Your task to perform on an android device: Play any podcast by Jay Shetty on the TuneIn Radio app.
Image 0: 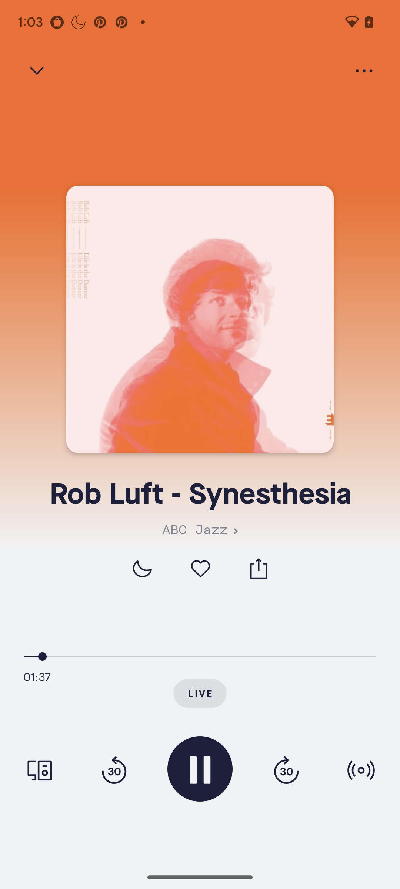
Go back to the previous screen.
Step 0: press back button
Image 1: 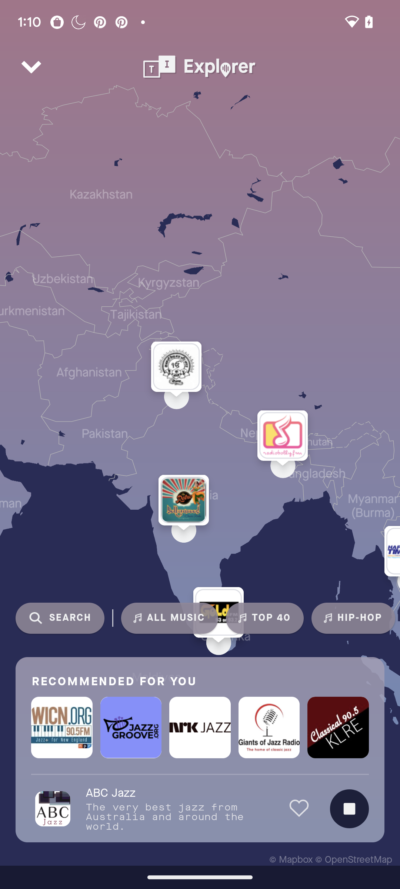
Click on the dropping arrow button.
Step 1: click (31, 67)
Image 2: 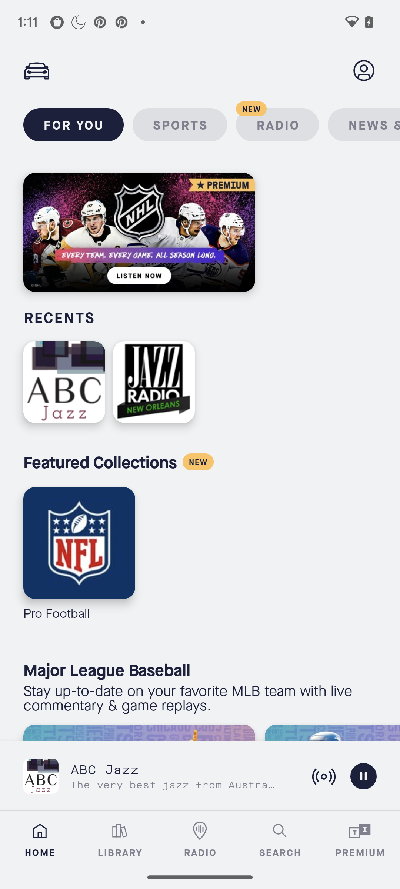
Swipe left the list of For you.
Step 2: scroll right
Image 3: 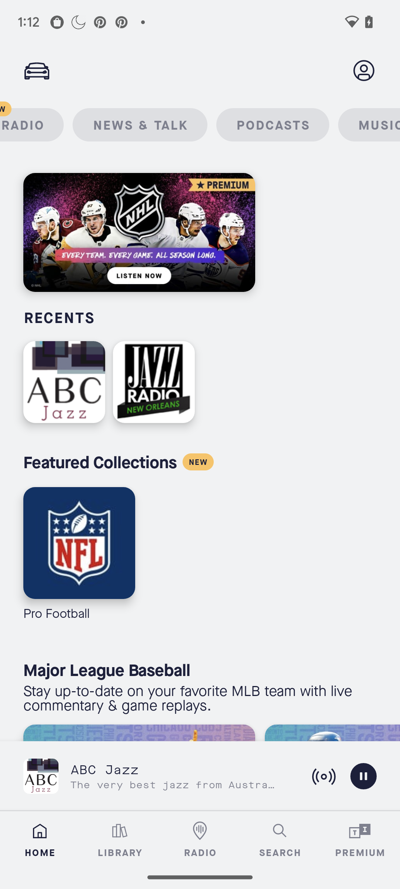
Click on the podcasts button.
Step 3: click (273, 125)
Image 4: 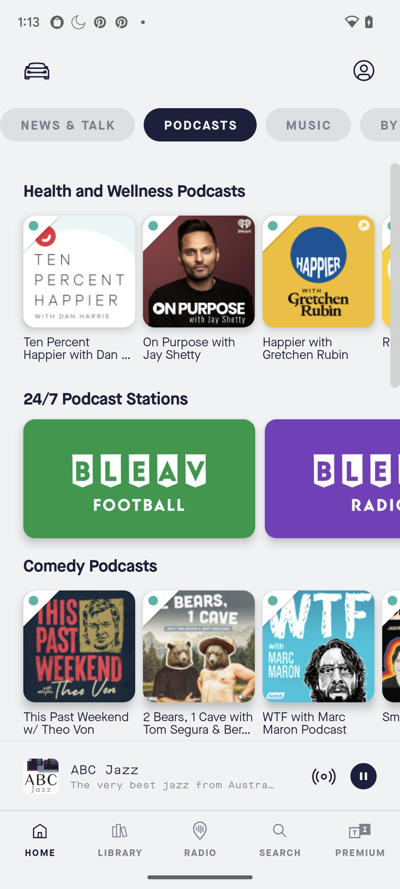
Click on the Jay Shetty's podcast.
Step 4: click (172, 245)
Image 5: 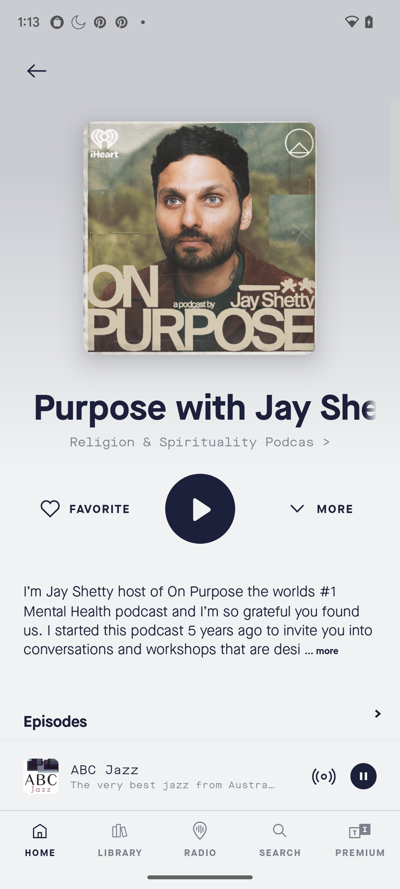
Click on the play button.
Step 5: click (200, 509)
Image 6: 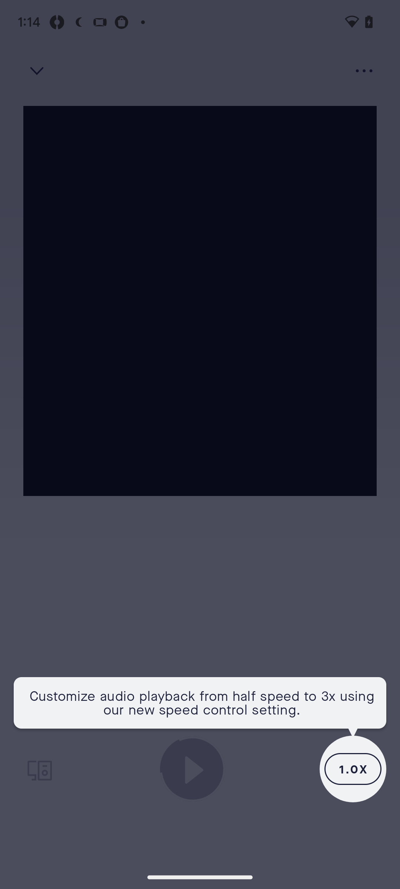
Click on the play button.
Step 6: wait